Your task to perform on an android device: My product was not delivered on time, so I want to contact support on the Snapdeal app.
Image 0: 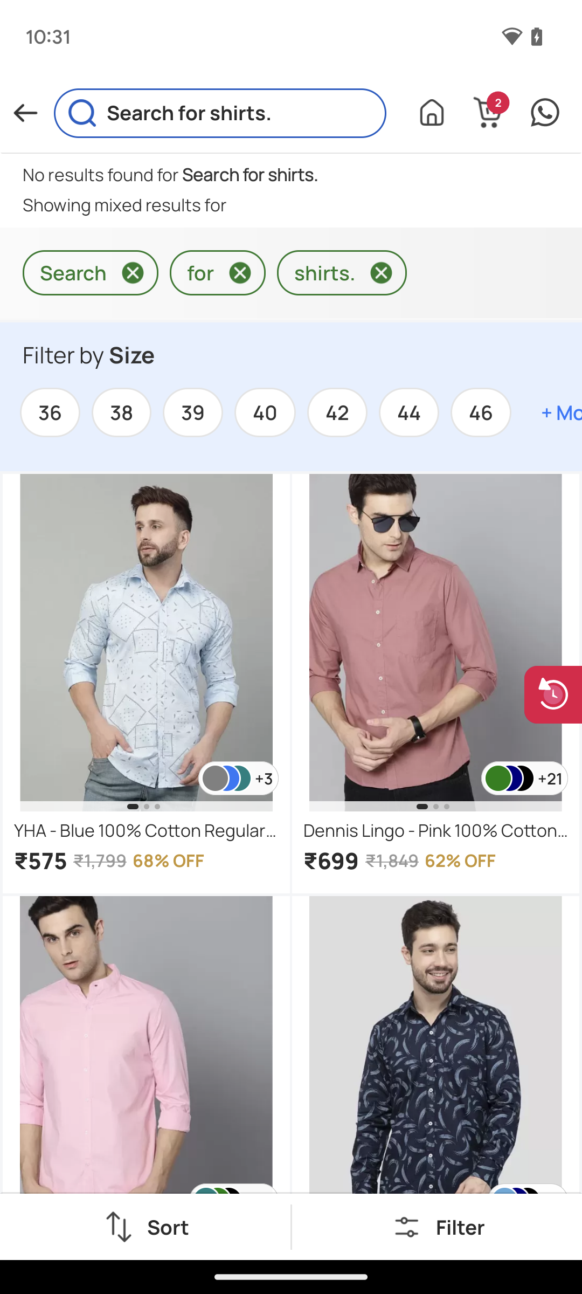
Tap on the first shirt present on the screen.
Step 0: click (98, 630)
Image 1: 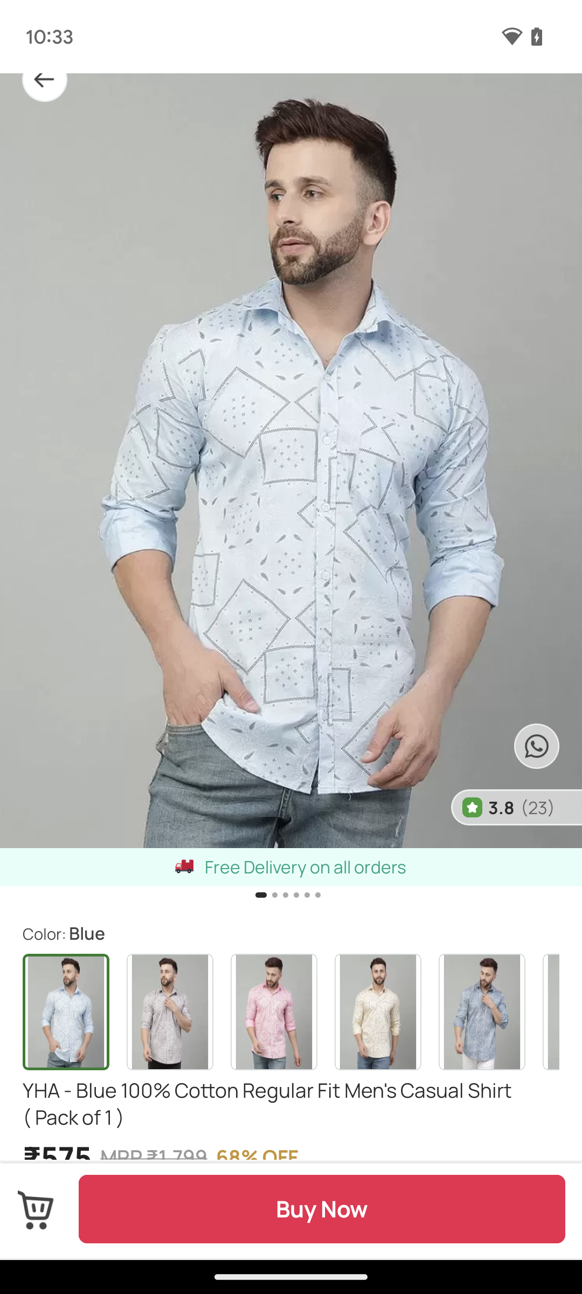
Tap on the first shirt present on the screen.
Step 1: scroll down
Image 2: 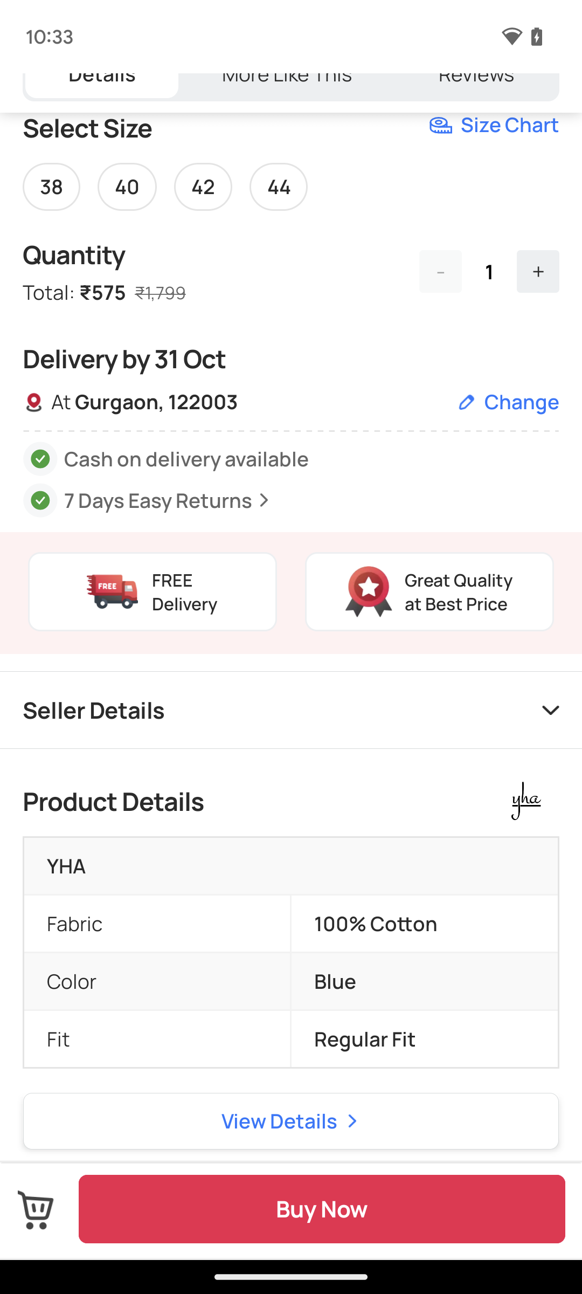
Tap on the first shirt present on the screen.
Step 2: scroll down
Image 3: 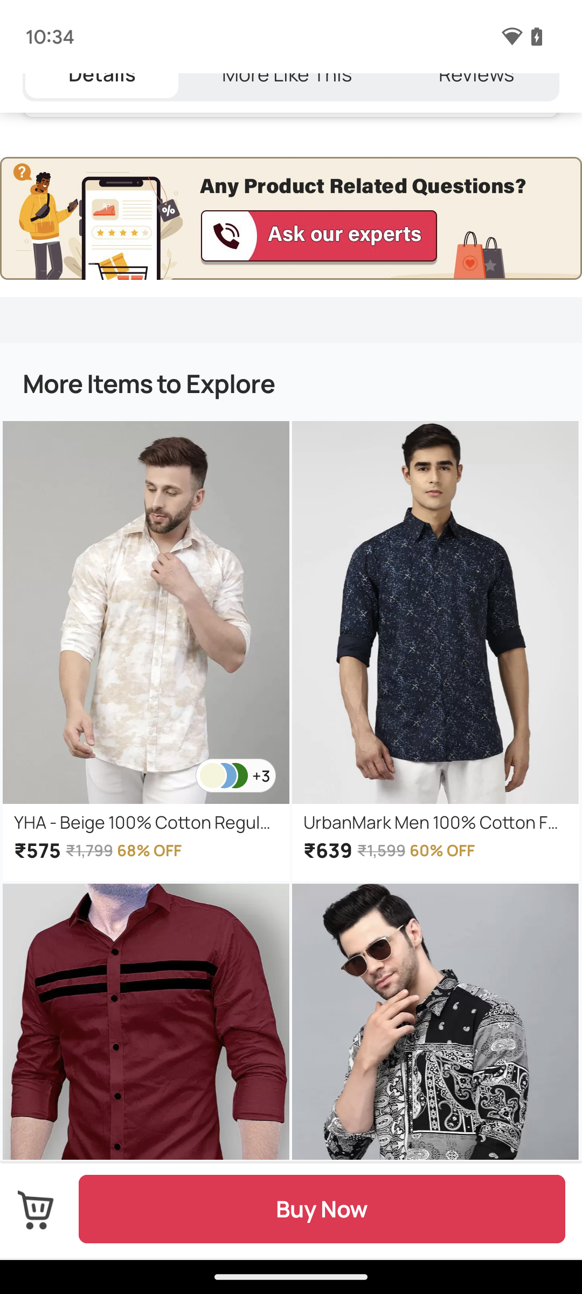
Tap on the first shirt present on the screen.
Step 3: scroll down
Image 4: 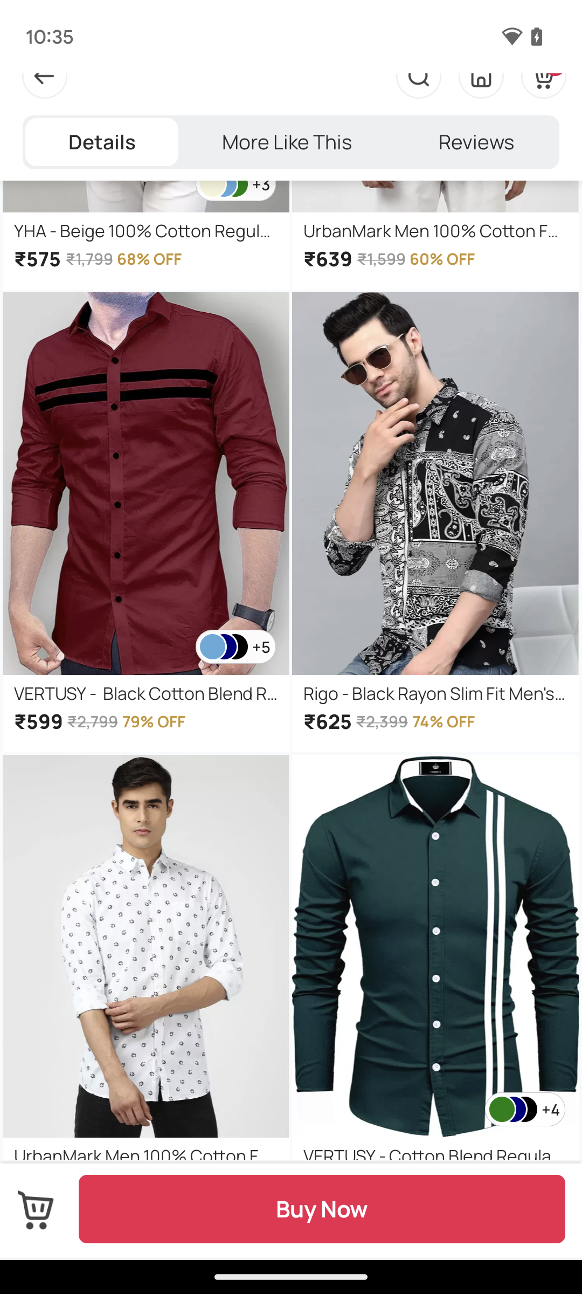
Tap on the first shirt present on the screen.
Step 4: wait
Image 5: 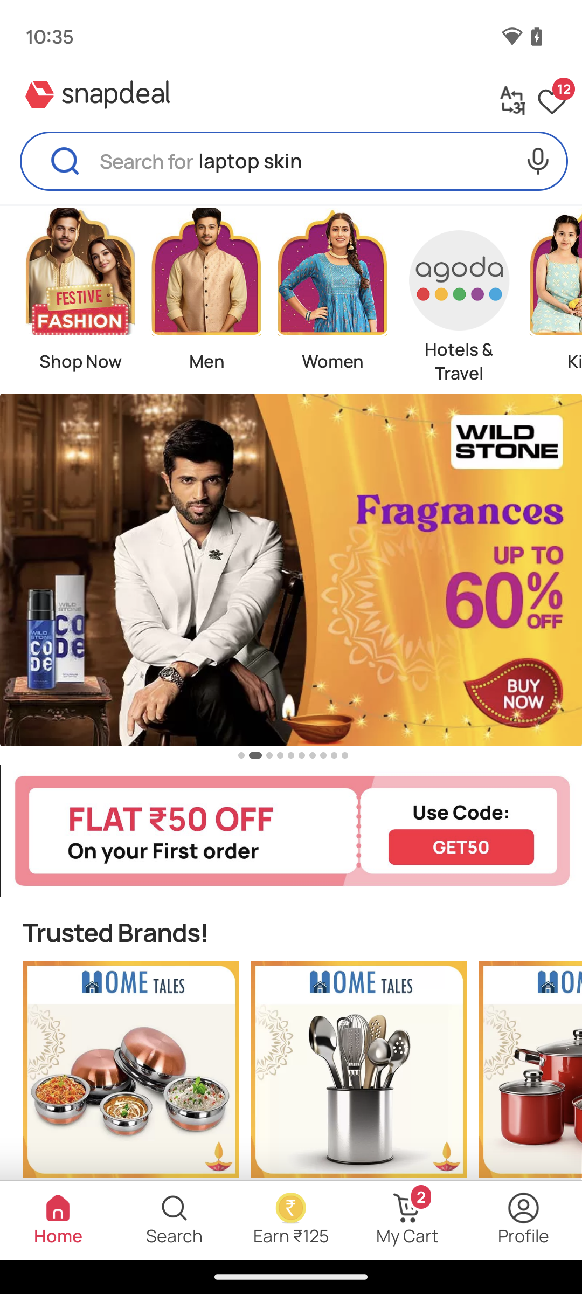
Tap on the profile icon present at the bottom of the screen.
Step 5: click (530, 1195)
Image 6: 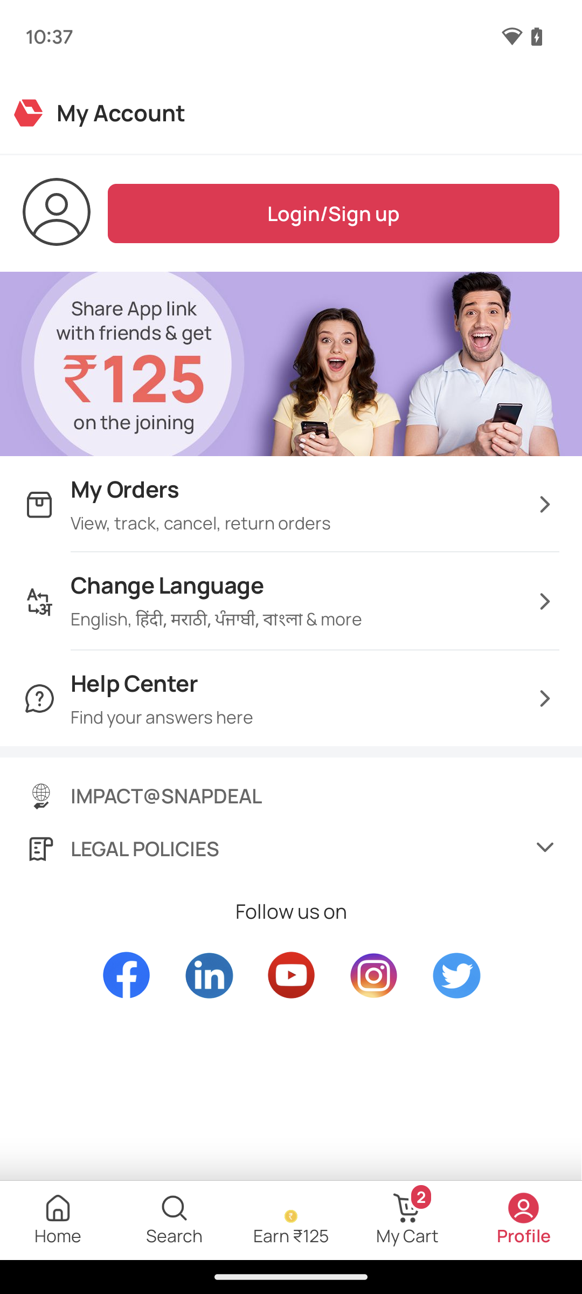
Tap on the help center
Step 6: click (544, 700)
Image 7: 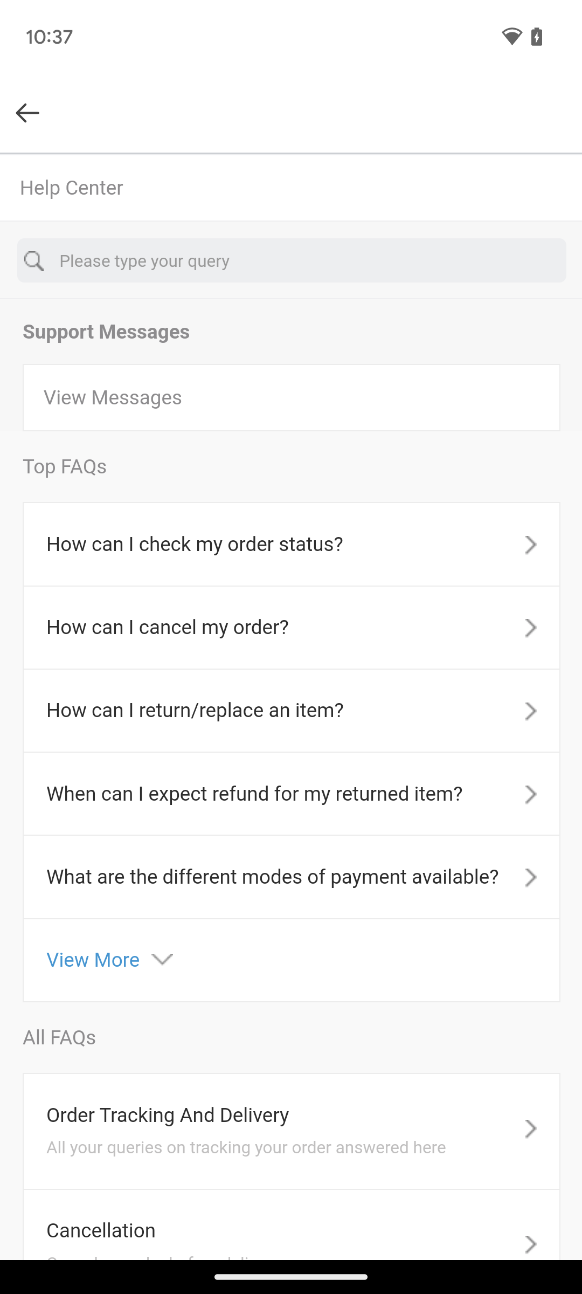
Tap on the help center
Step 7: wait
Image 8: 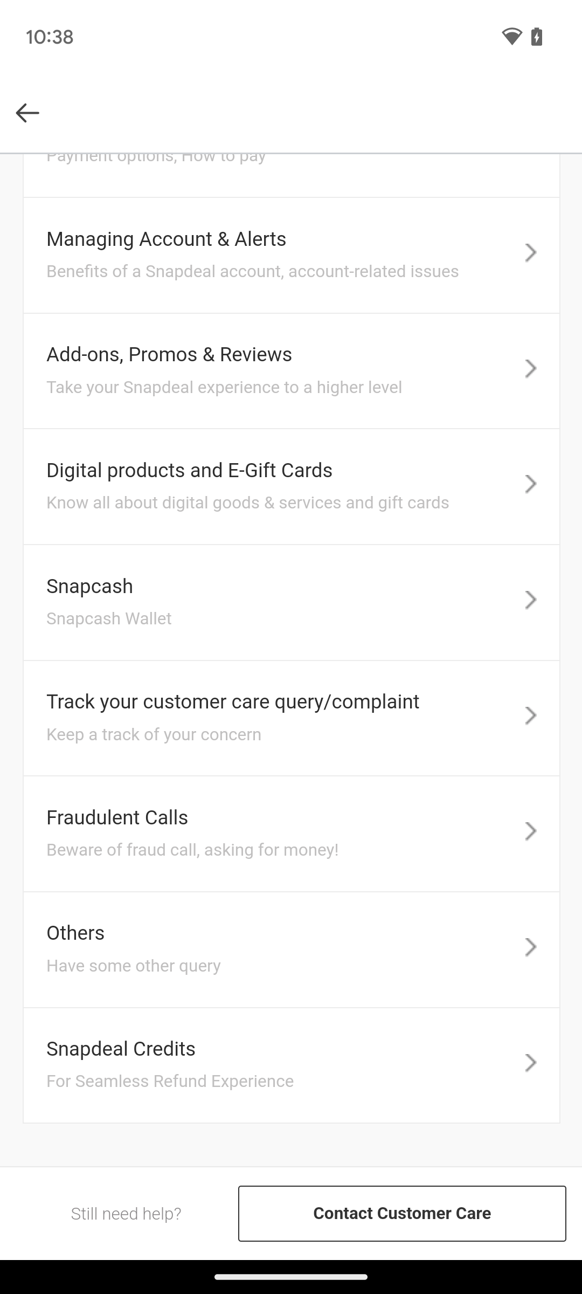
Tap on Contact Customer Care.
Step 8: click (402, 1214)